Your task to perform on an android device: I want to listen to something new in Indie Pop. Play the live video if it is available in the YouTube app.
Image 0: 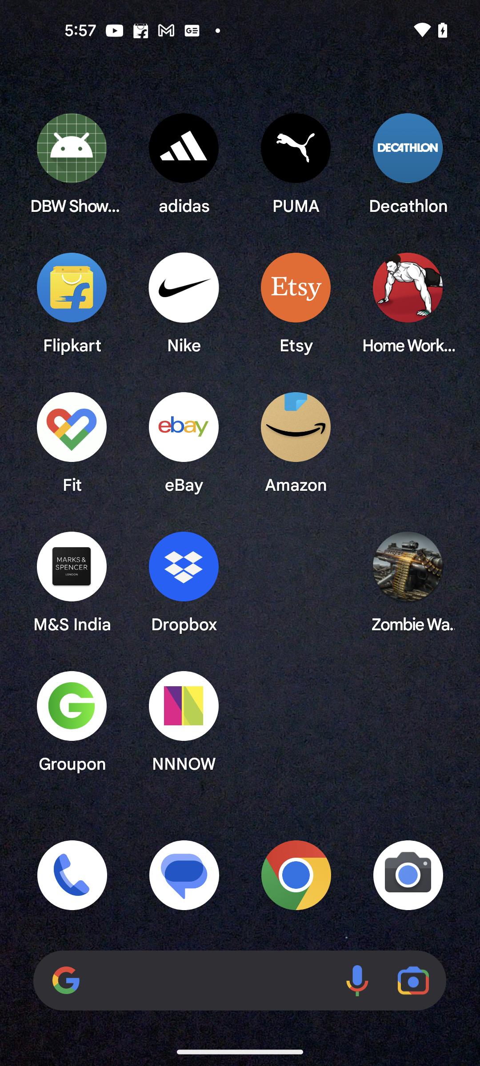
Open the YouTube app
Step 0: open app "YouTube"
Image 1: 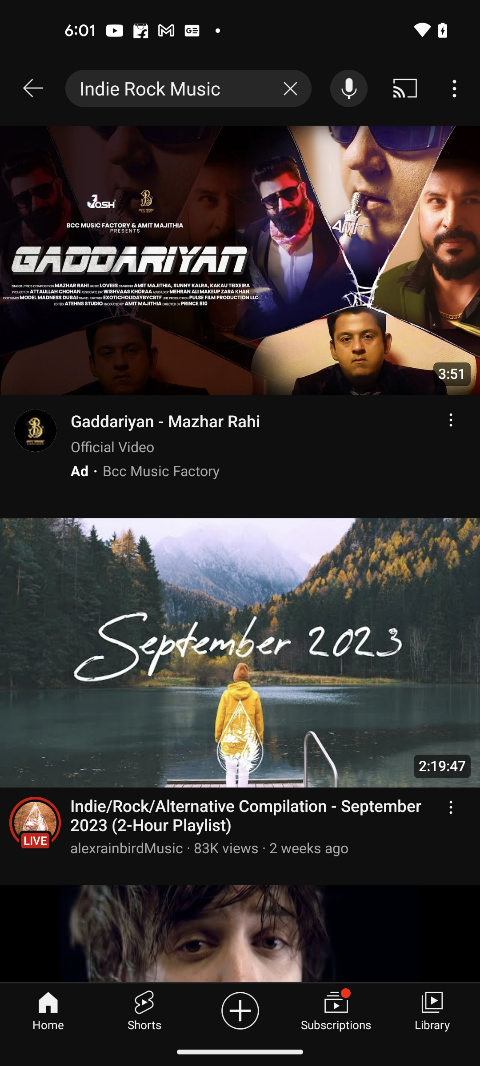
Play the Indie/Rocks live video 
Step 1: click (240, 701)
Image 2: 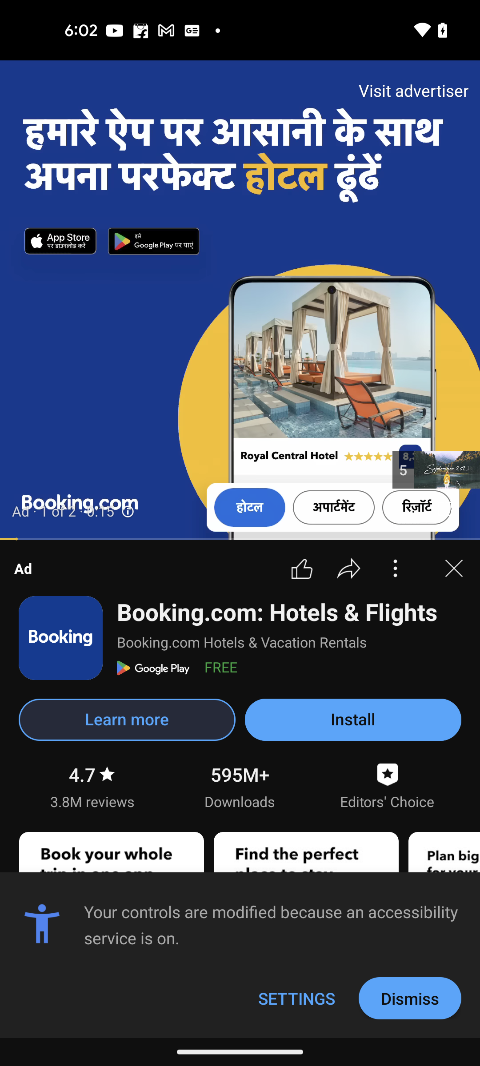
Play the Indie/Rocks live video 
Step 2: wait
Image 3: 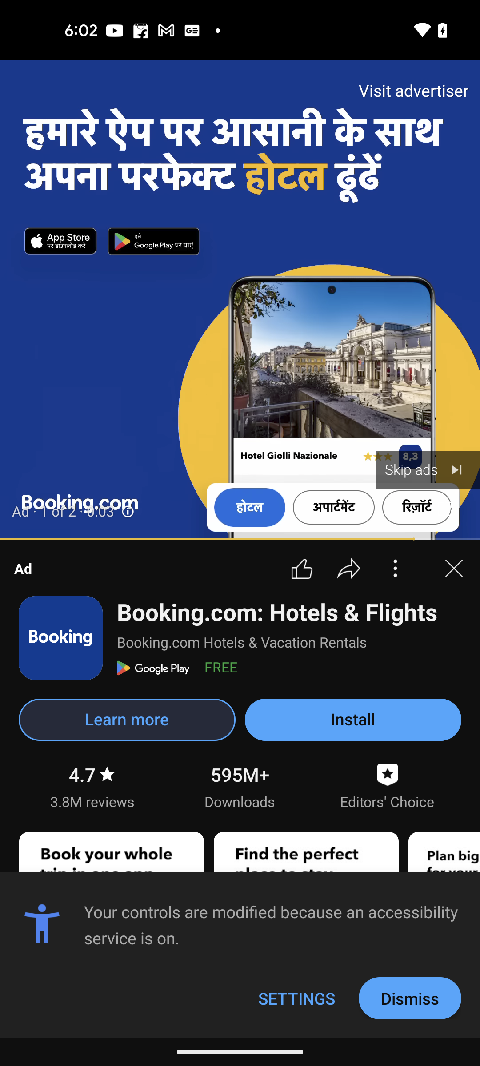
Play the Indie/Rocks live video 
Step 3: click (413, 469)